Your task to perform on an android device: I want to search for a hotel in London on the 21st of December on the Fare First app for my stay as my flight to Newark on 21st of December to meet my dad will have a layover there.
Image 1: 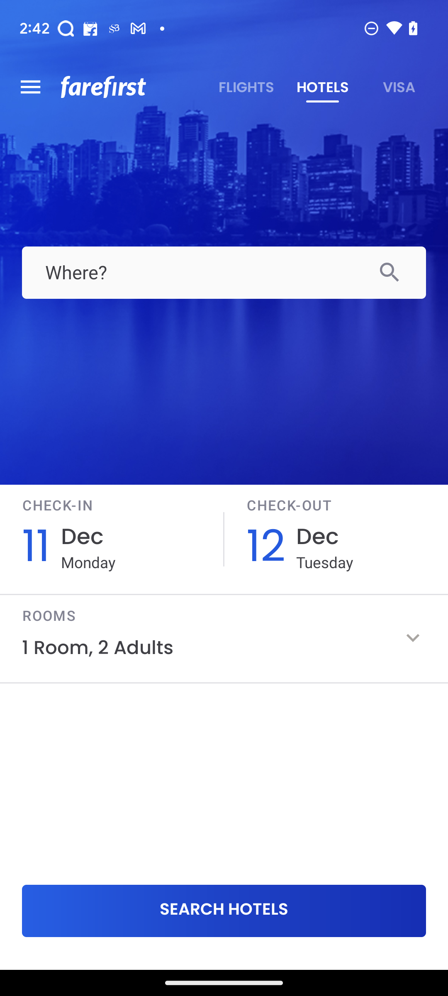
Click on the "Where?" text box.
Step 1: click (224, 272)
Image 2: 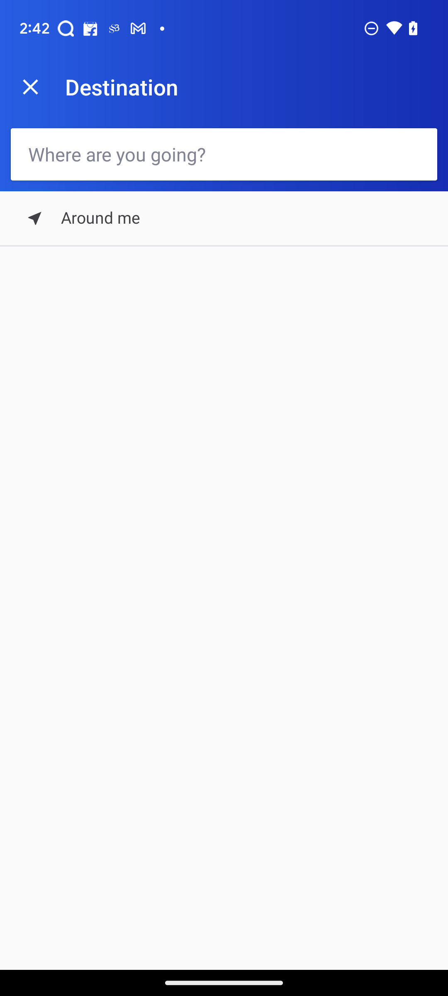
Enter London in the text box.
Step 2: type "London"
Image 3: 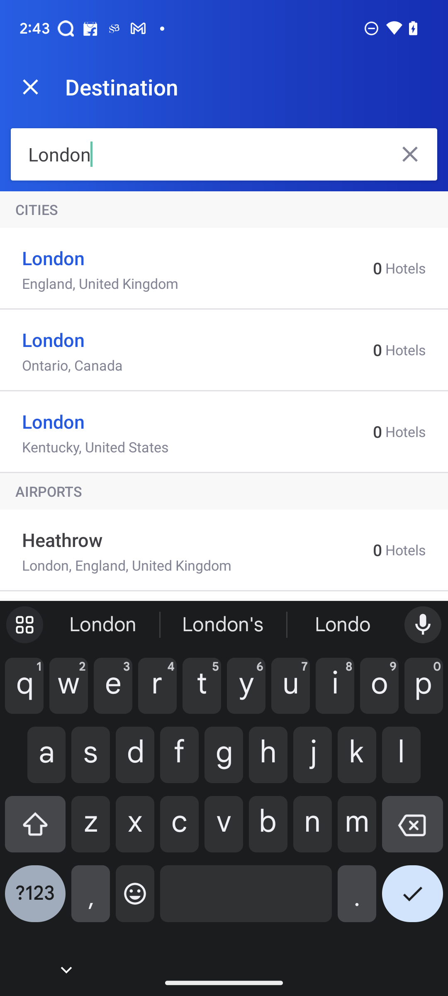
Click on the first suggestion.
Step 3: click (186, 258)
Image 4: 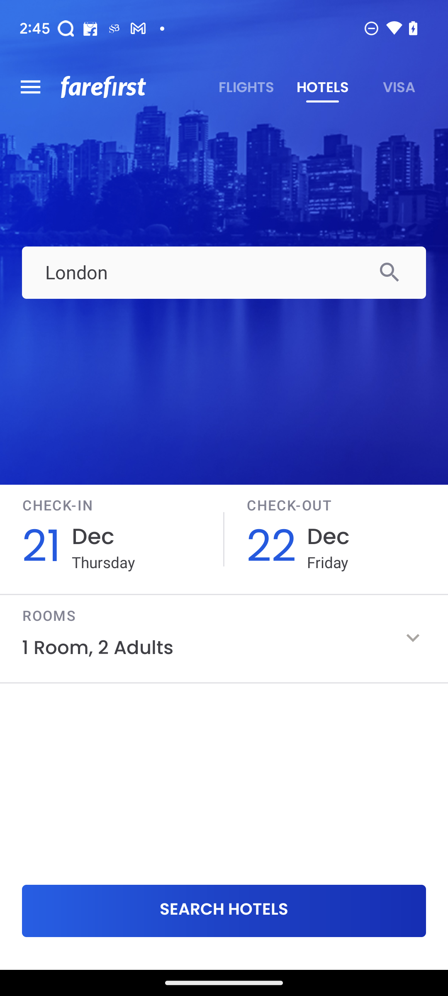
Click on Rooms option.
Step 4: click (206, 652)
Image 5: 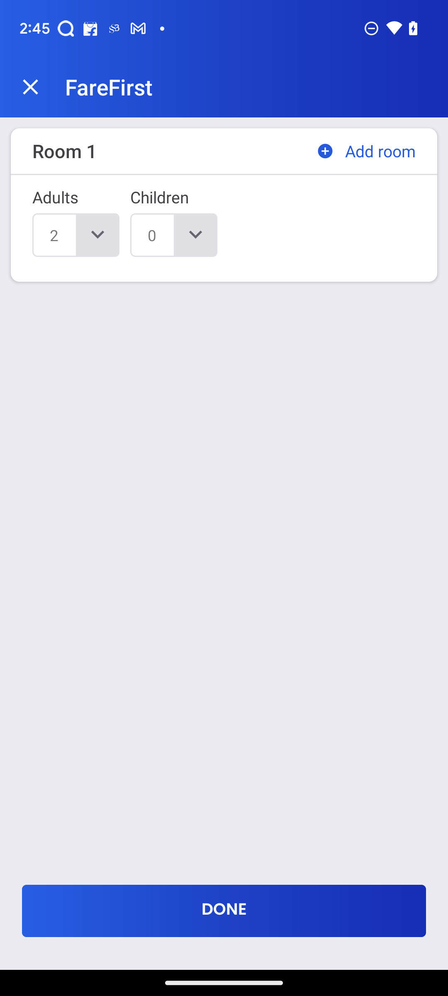
Click on Adults drop down button.
Step 5: click (75, 234)
Image 6: 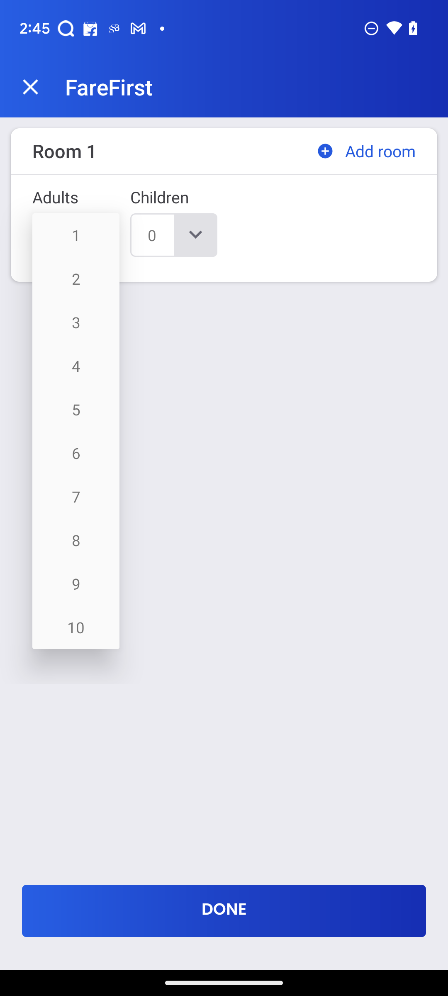
Click on 1.
Step 6: click (75, 234)
Image 7: 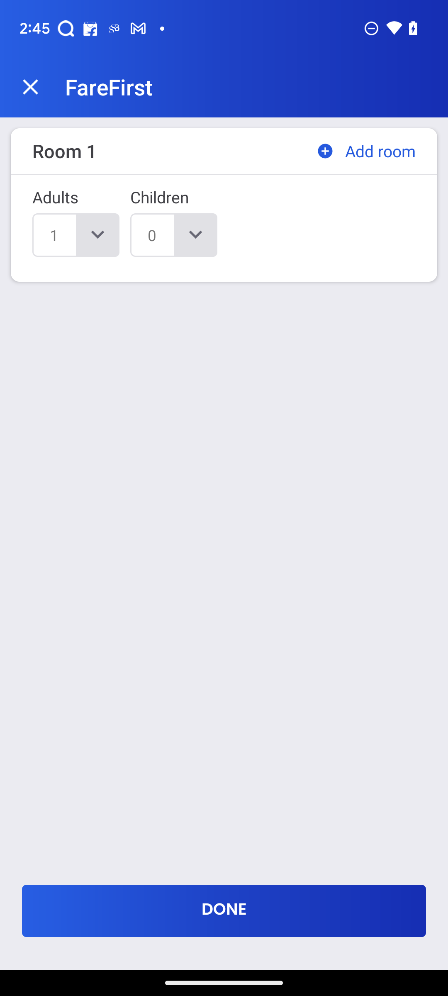
Click on Done button.
Step 7: click (224, 911)
Image 8: 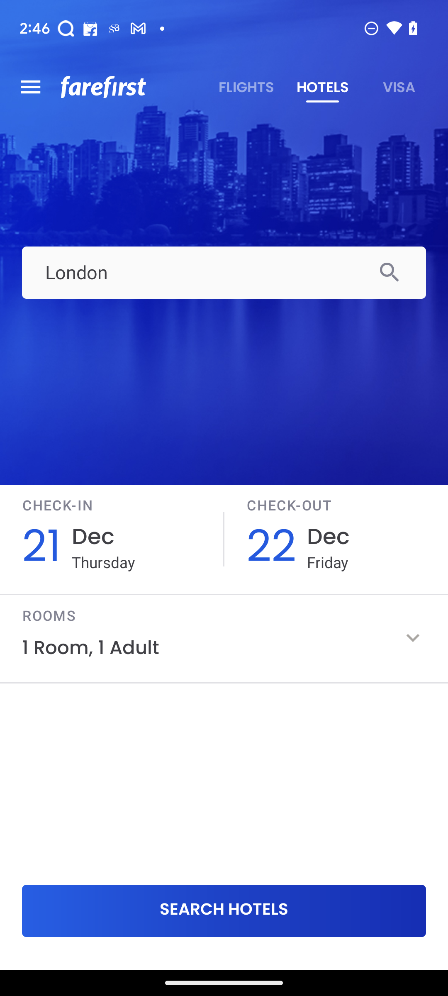
Click on Search Hotels button.
Step 8: click (224, 911)
Image 9: 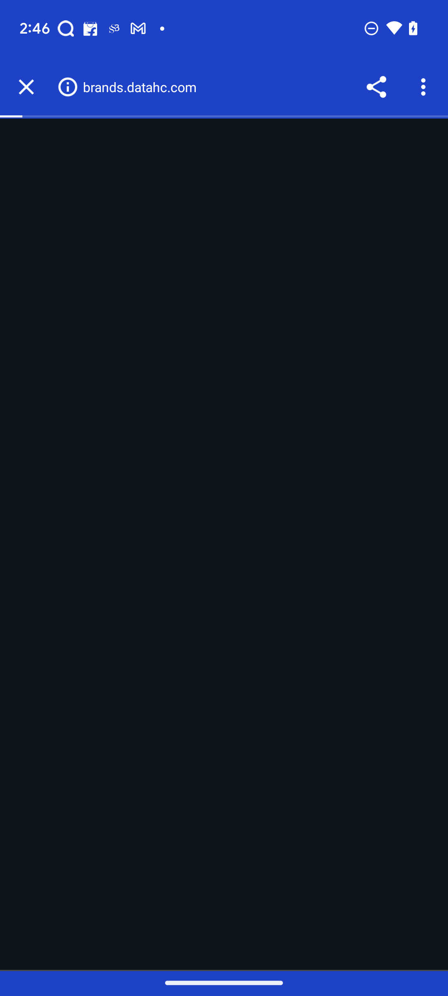
Click on Search Hotels button.
Step 9: wait